Your task to perform on an android device: I want to save the images of all the sofas offered by John Lewis & Partners, so on the Houzz app, create a moodboard for me with the name "Sofa Design."
Image 0: 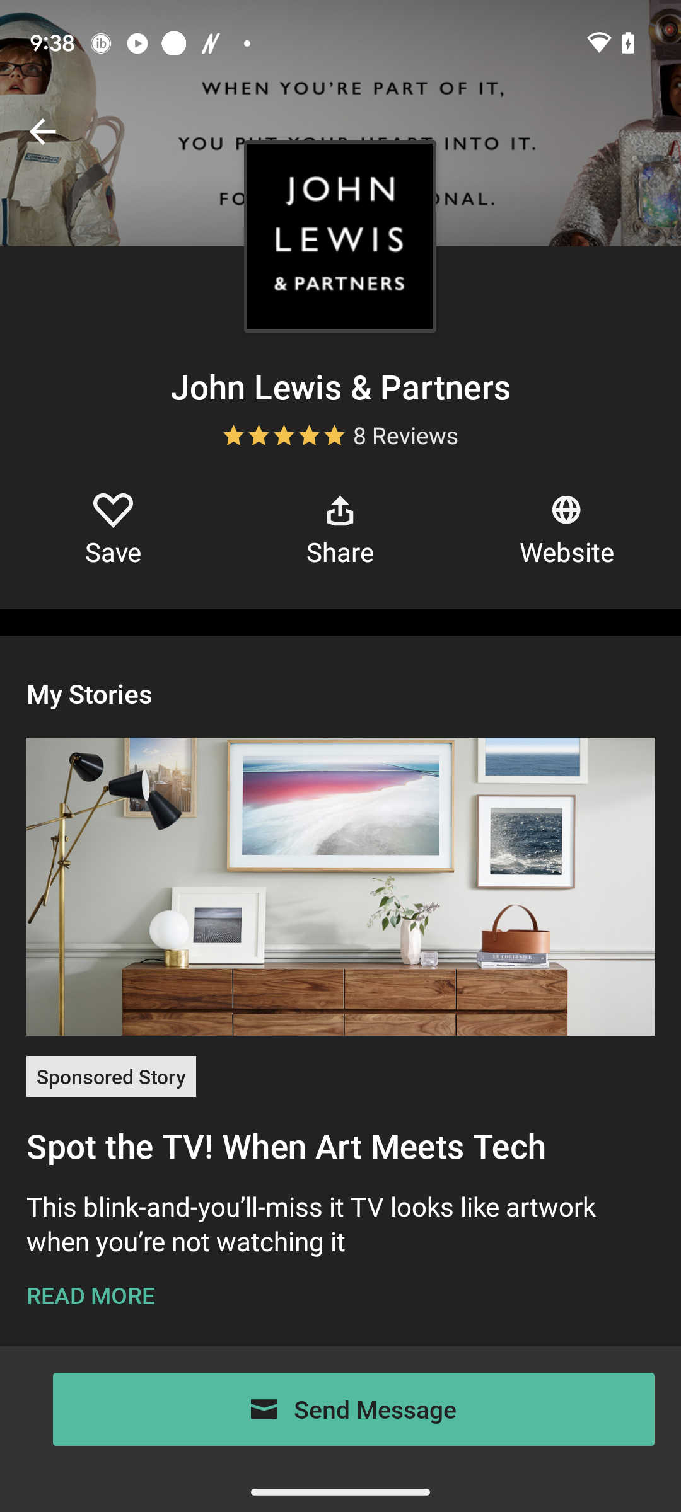
Go back to the previous page.
Step 0: press back button
Image 1: 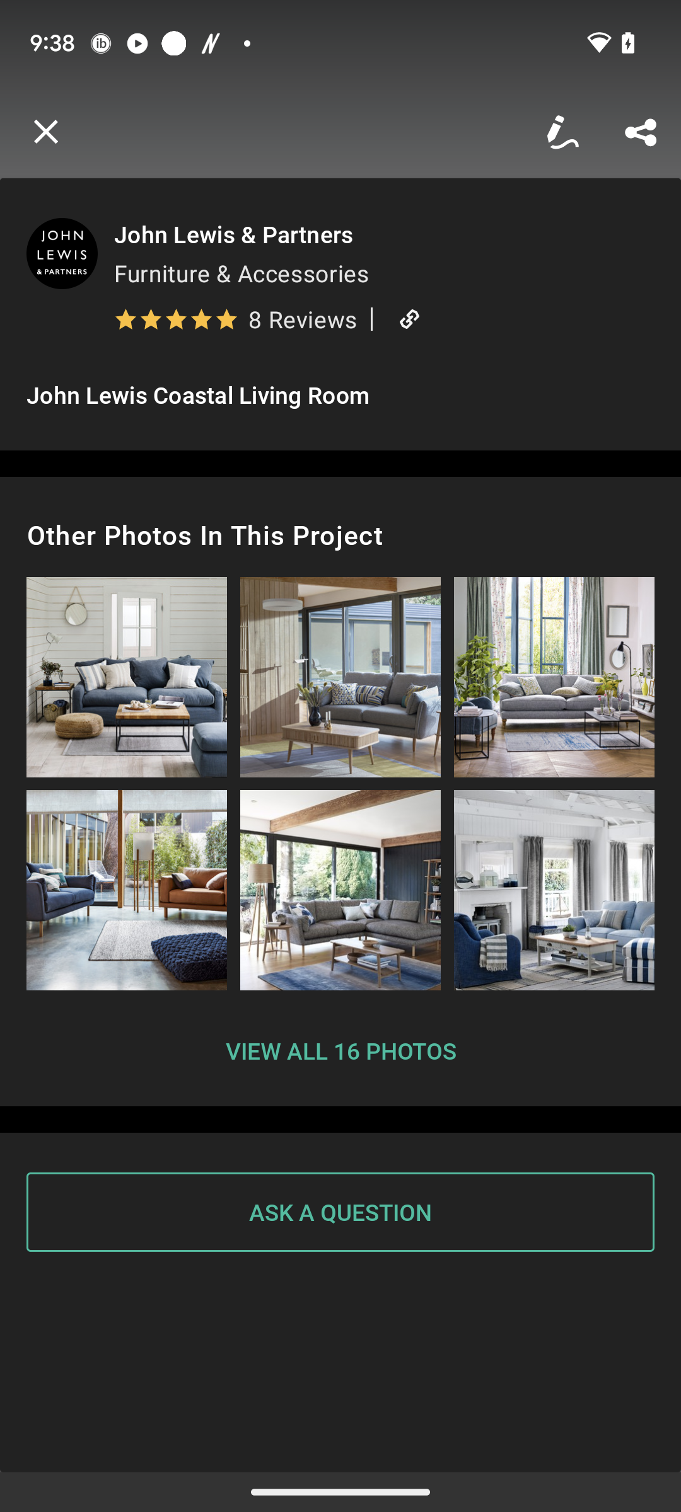
Click on the X icon at the top left corner of the screen.
Step 1: click (46, 132)
Image 2: 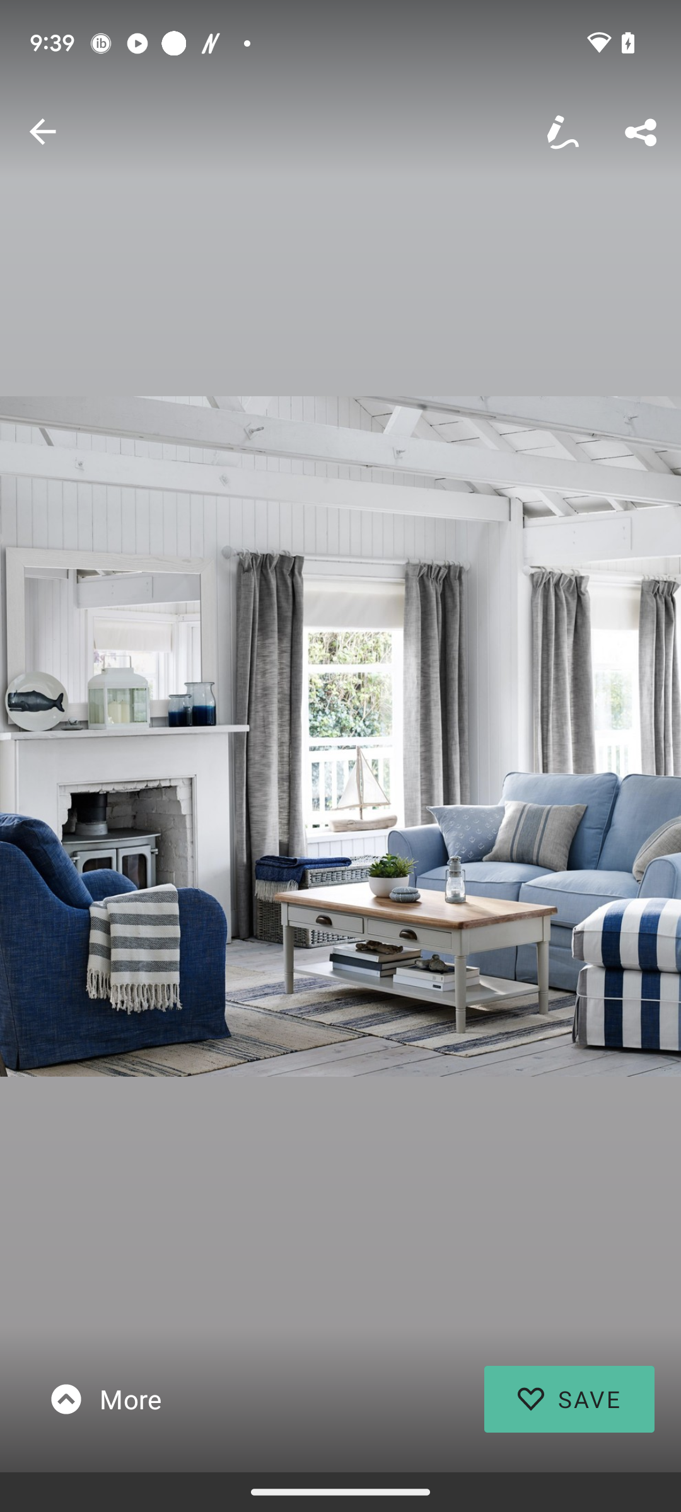
Click on the tab Save At the bottom right corner of the screen.
Step 2: click (340, 736)
Image 3: 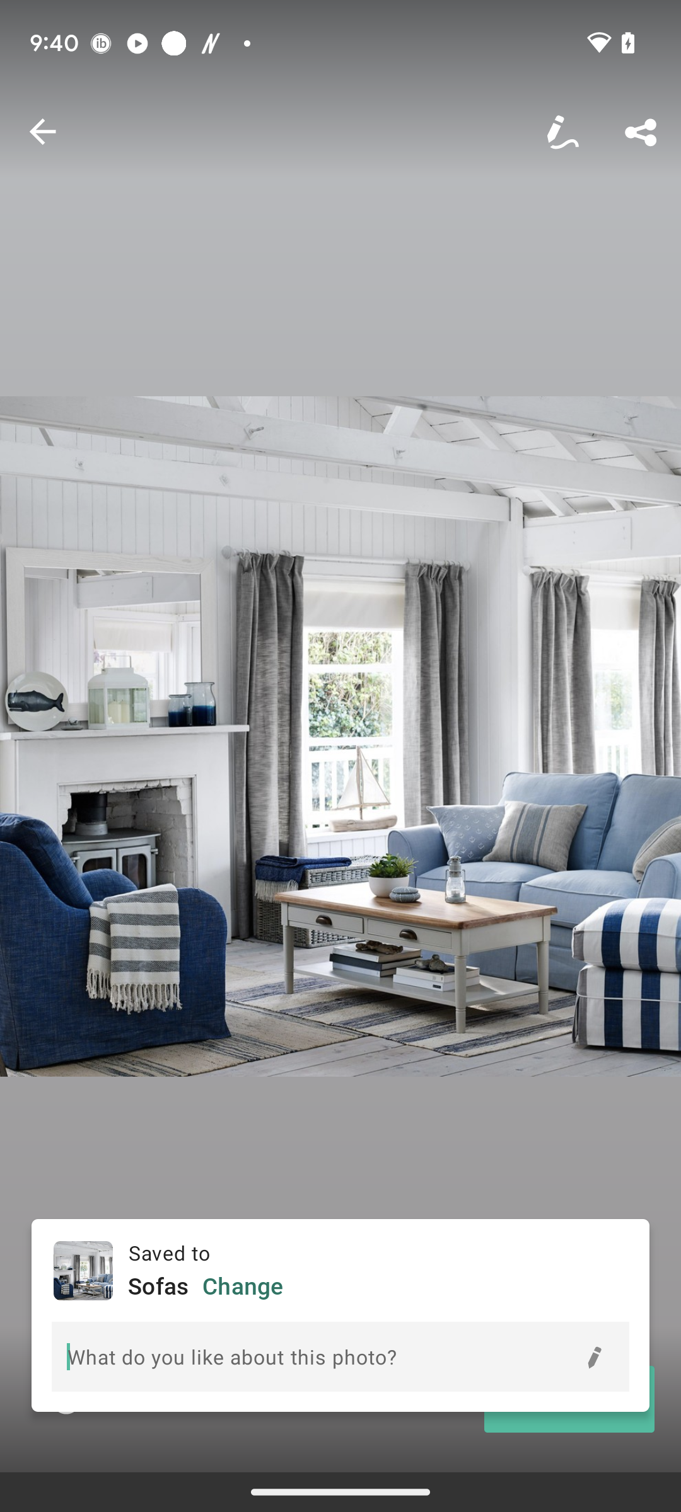
Click on the tab Save At the bottom right corner of the screen.
Step 3: wait
Image 6: 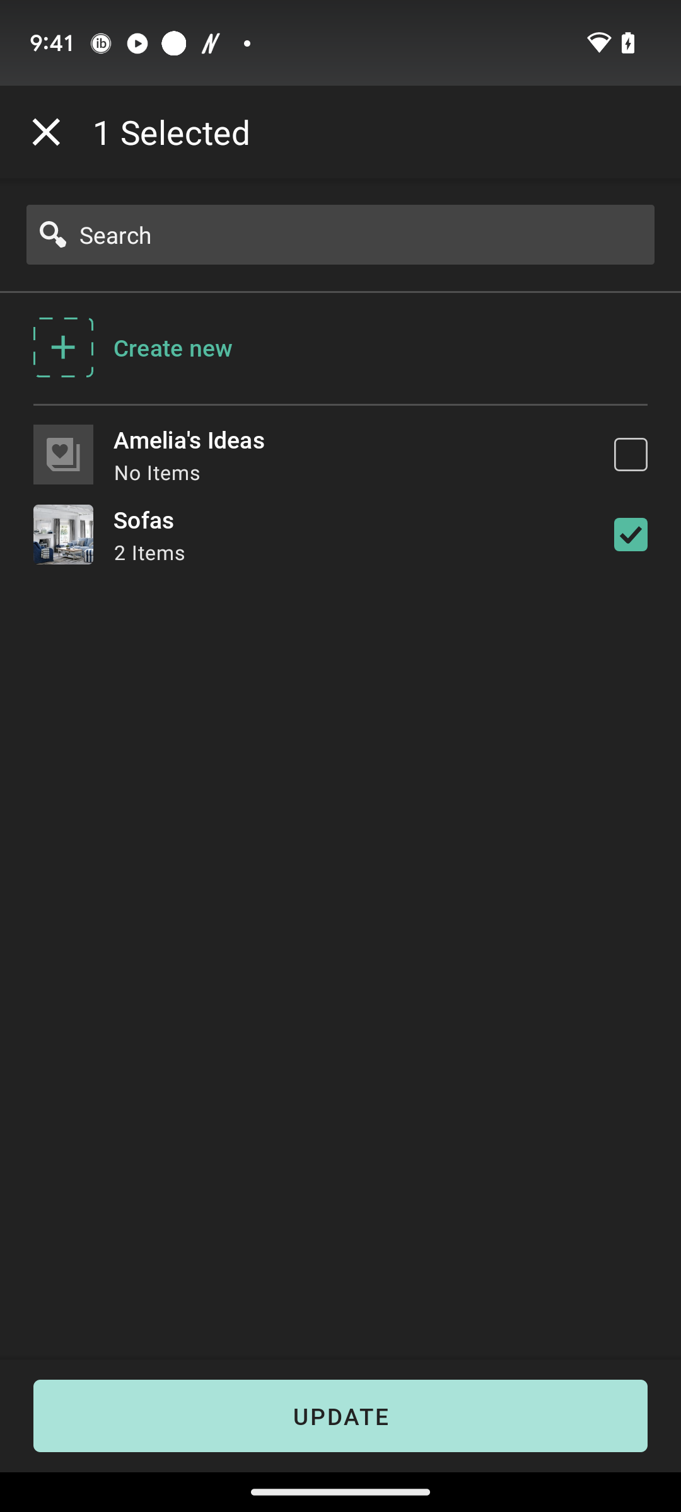
Click on the tab "Create new".
Step 6: click (173, 347)
Image 7: 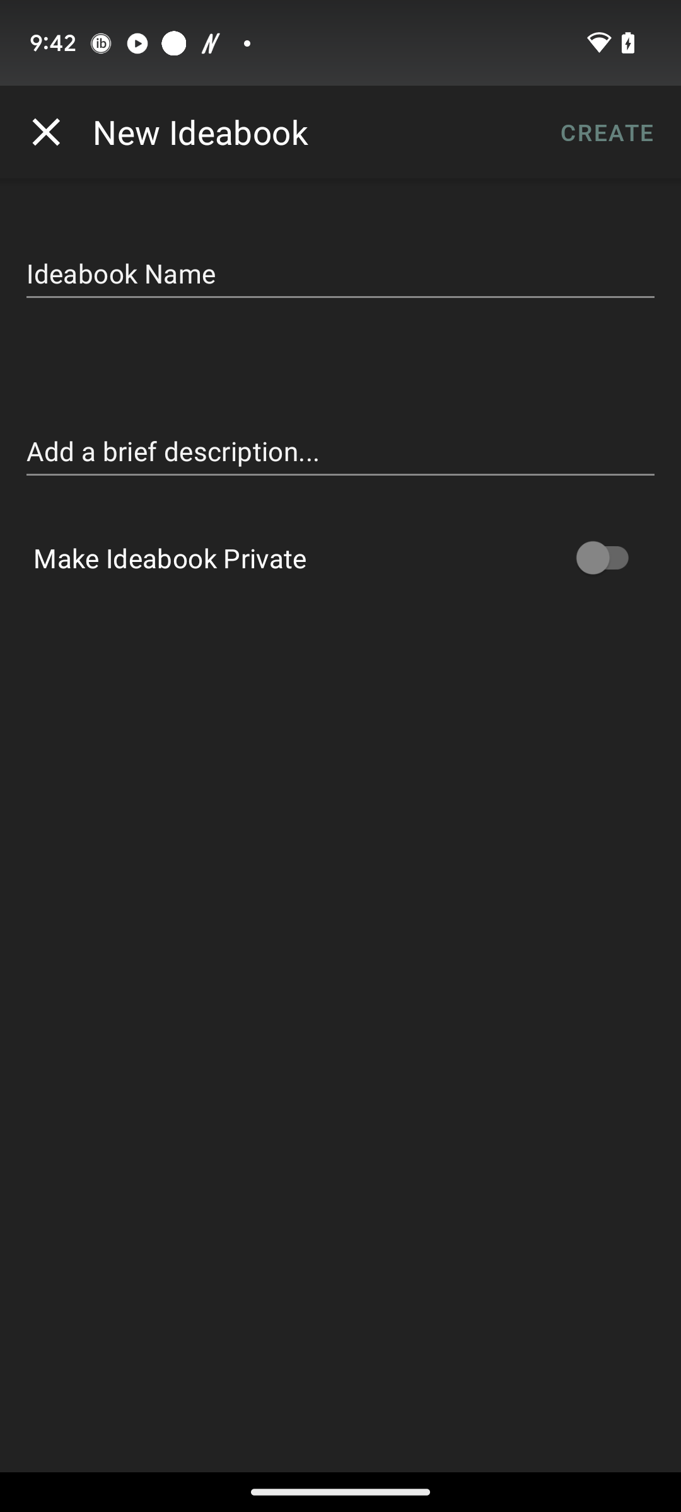
Click on the text "Ideabook Name"
Step 7: click (340, 277)
Image 8: 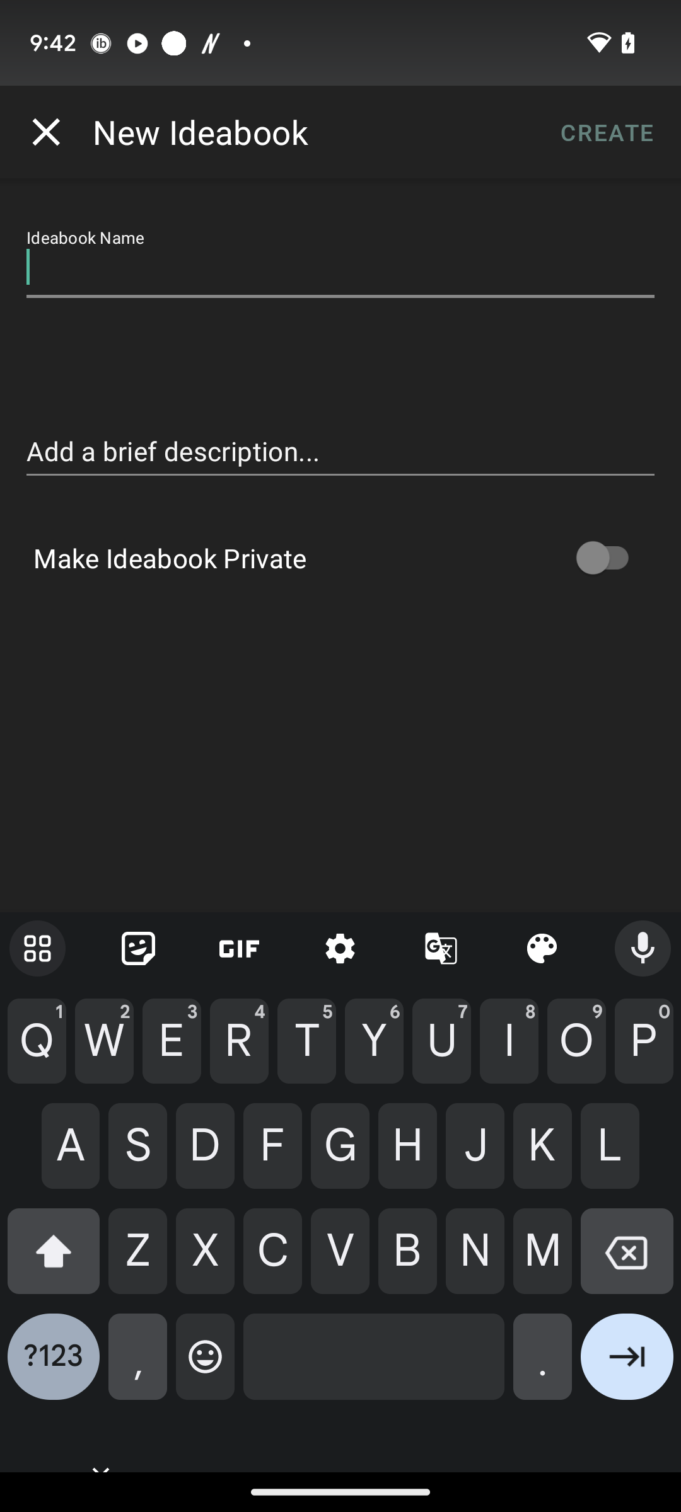
Type "Sofa Design" in the first input box.
Step 8: type "Sofa Design"
Image 10: 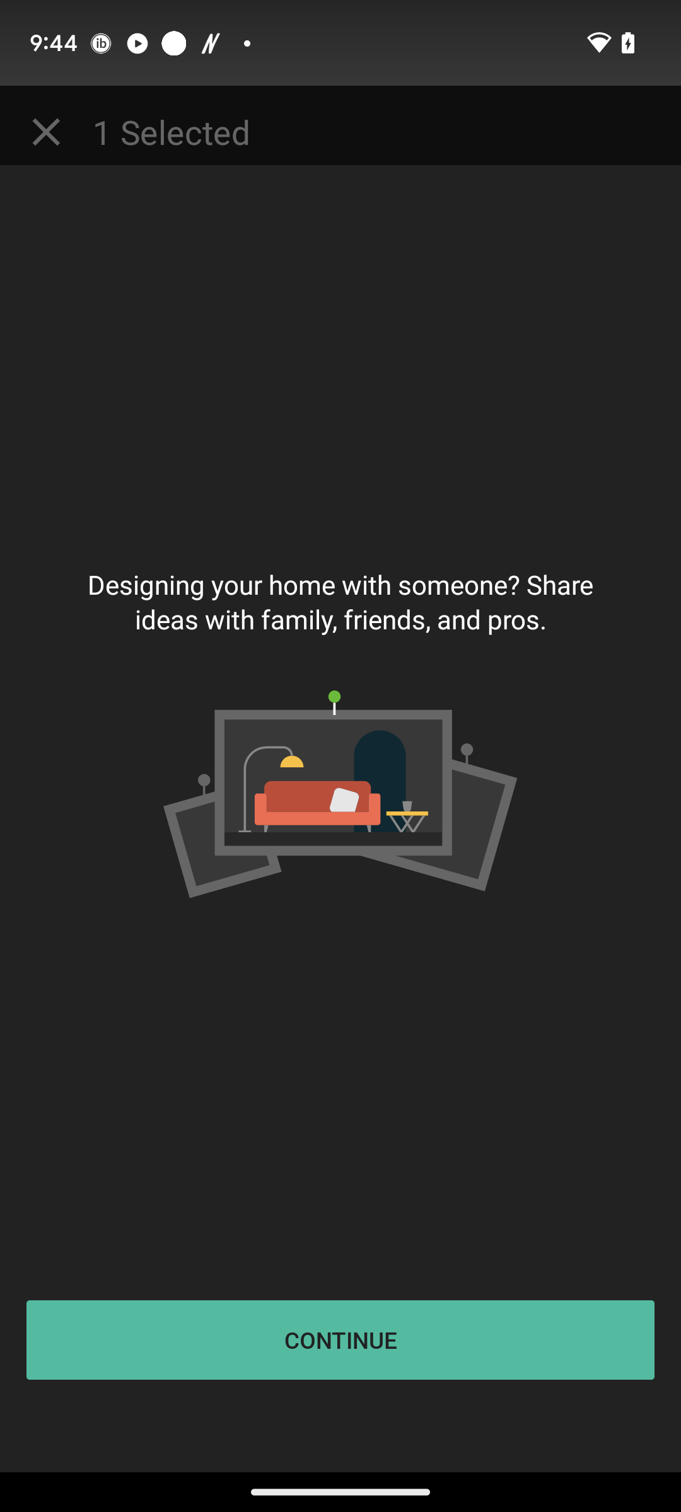
click on the tab "Continue" at the bottom 
Step 10: click (340, 1340)
Image 11: 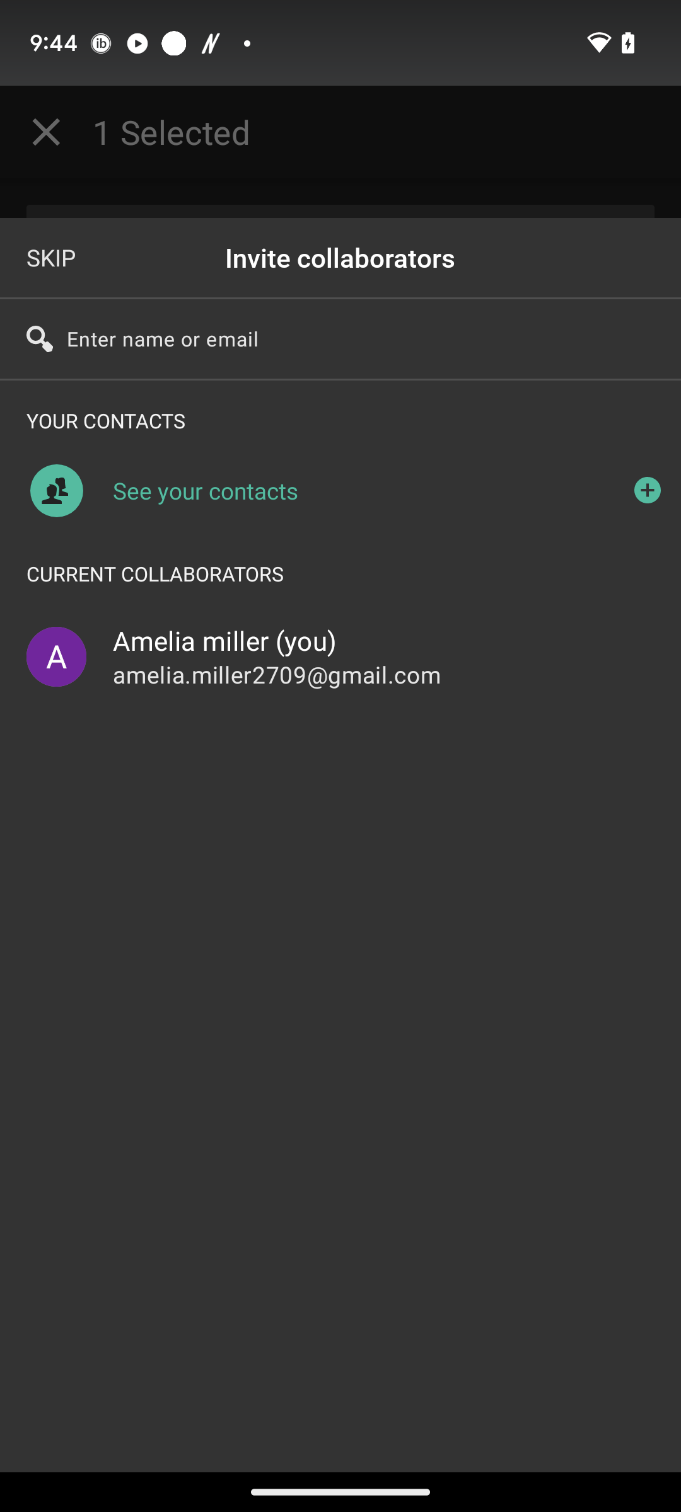
Swipe left
Step 11: scroll right
Image 12: 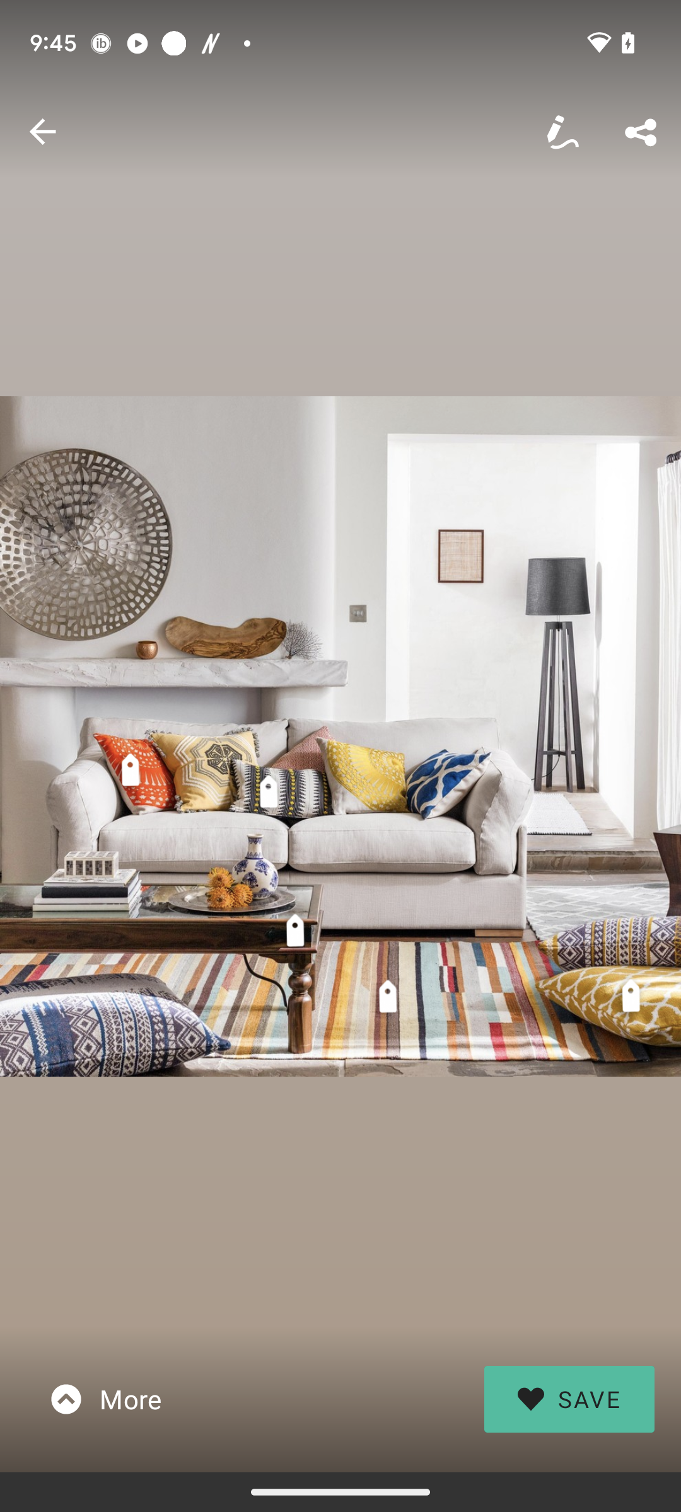
Swipe left
Step 12: scroll right
Image 13: 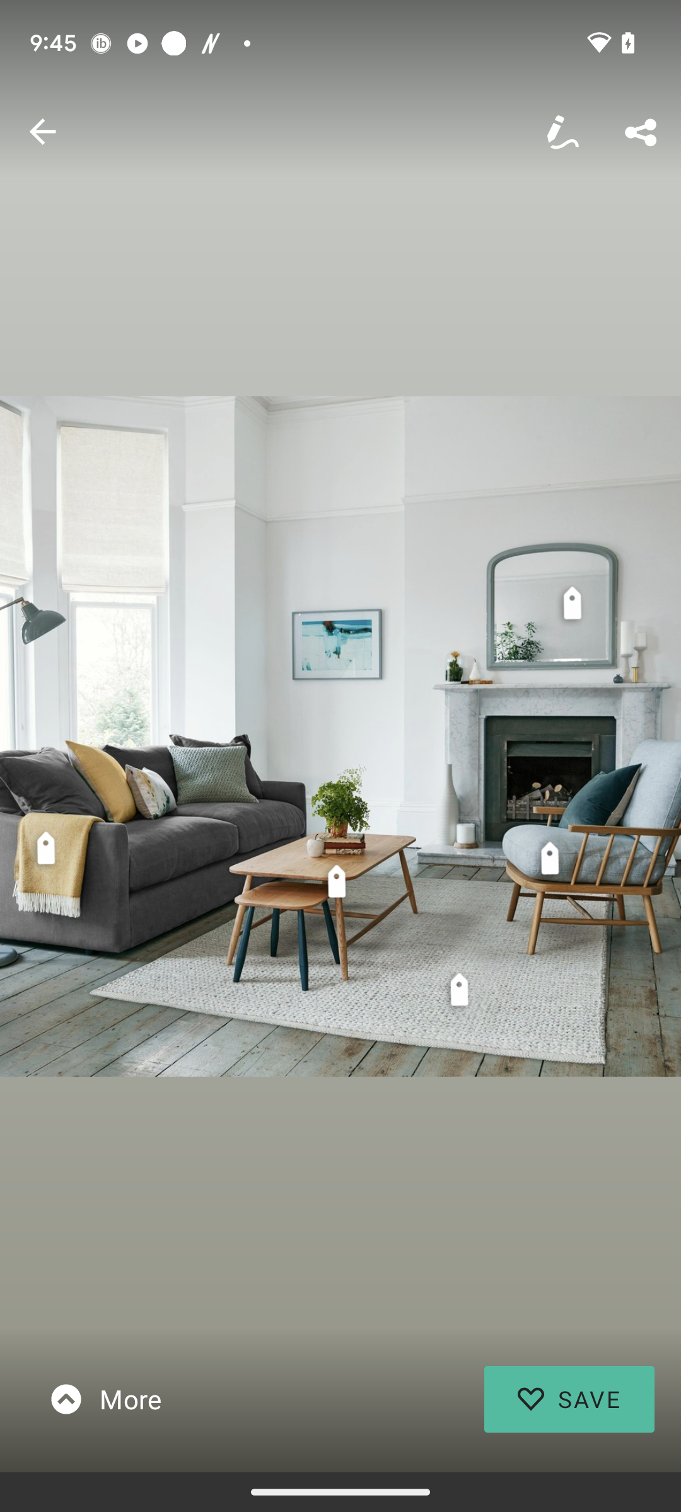
Click on the save tab at the bottom right corner of the screen
Step 13: click (589, 1399)